Your task to perform on an android device: View the complete schedule for the train. From "Toronto to Rice Lake" on the Omio app.
Image 0: 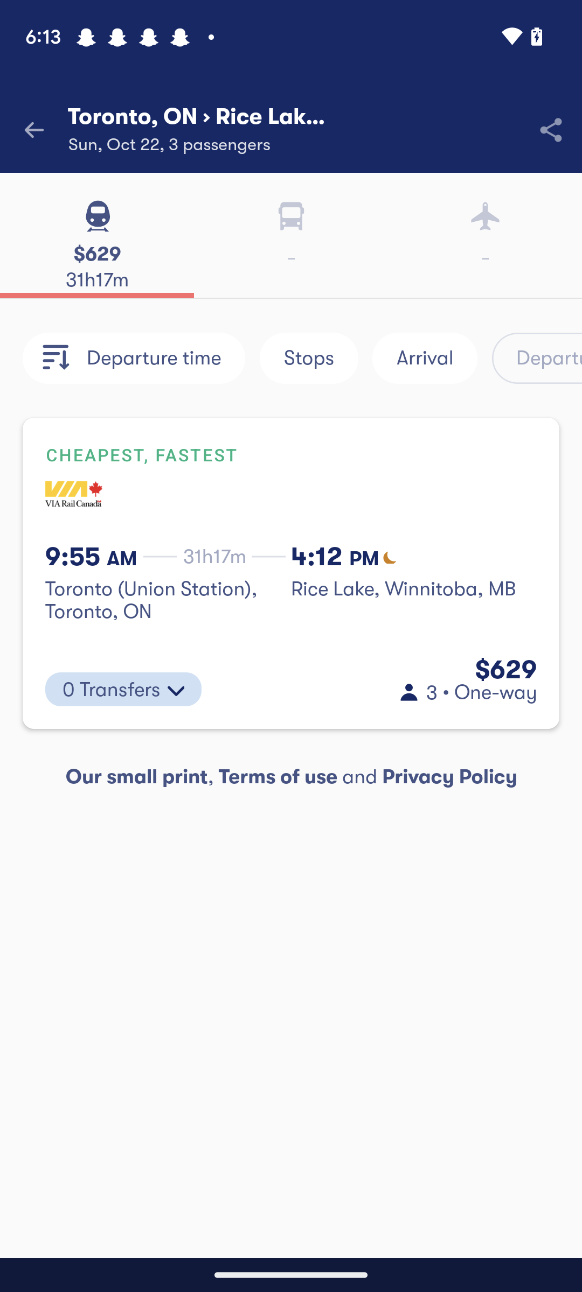
Click on the first tab.
Step 0: click (290, 458)
Image 1: 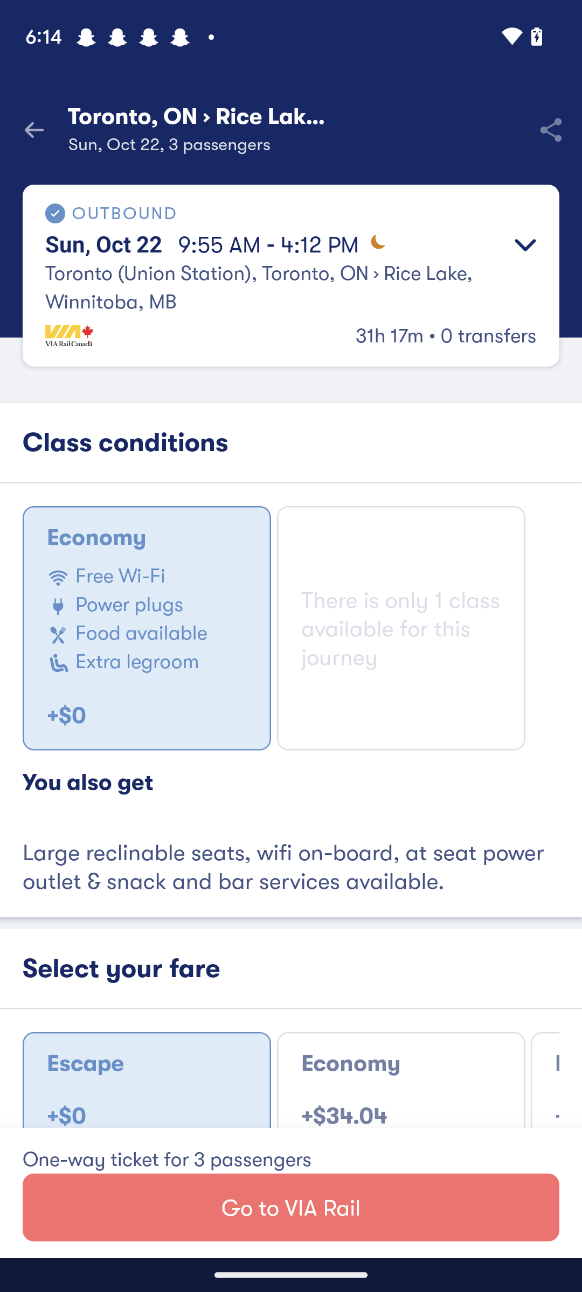
Scroll up.
Step 1: scroll down